Your task to perform on an android device: My wife told me that meditating while listening to sleep sounds seems good and has a good and relaxing impact on us. So play the Sleep Meditation: Awaken to a Clean Slate sound in the Insight Timer app.
Image 1: 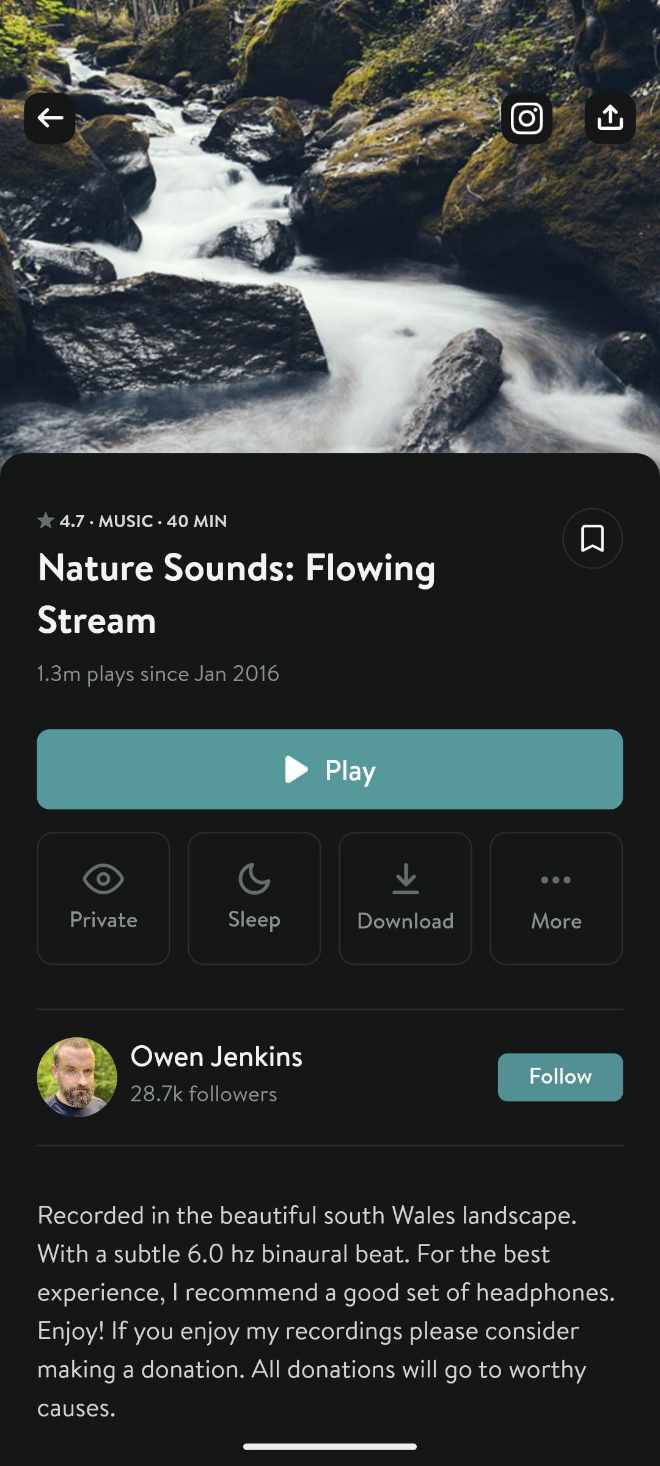
Go back to the previous page to view the search option.
Step 1: press back button
Image 2: 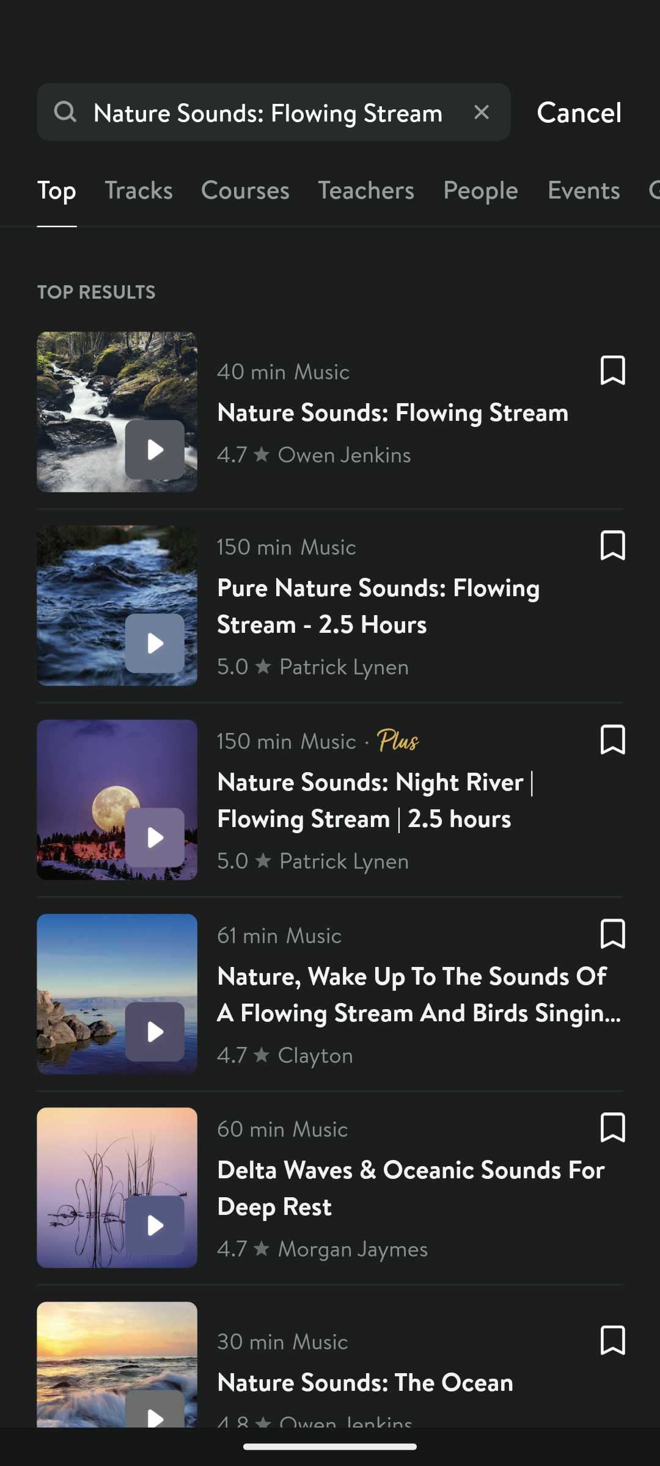
Click on the cross icon of the search bar to clear the search bar.
Step 2: click (482, 112)
Image 3: 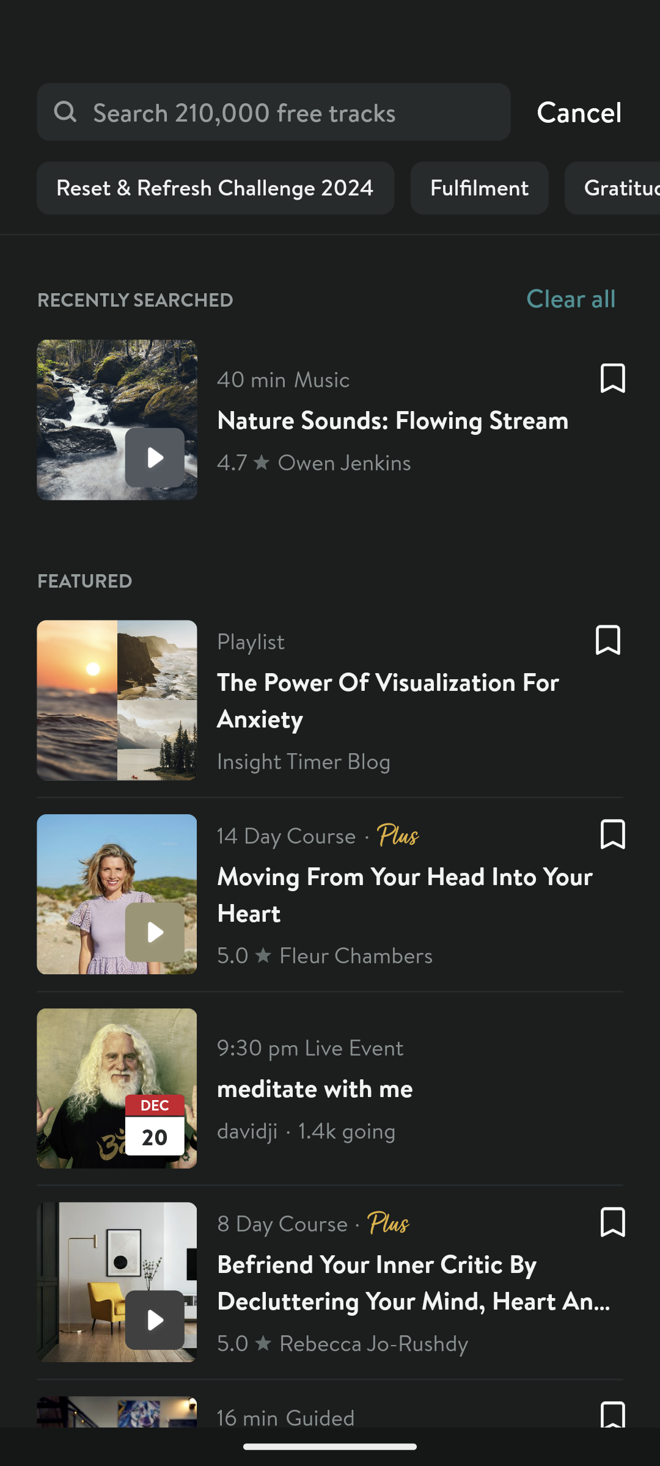
Click on the search bar to search for the sound.
Step 3: click (302, 111)
Image 4: 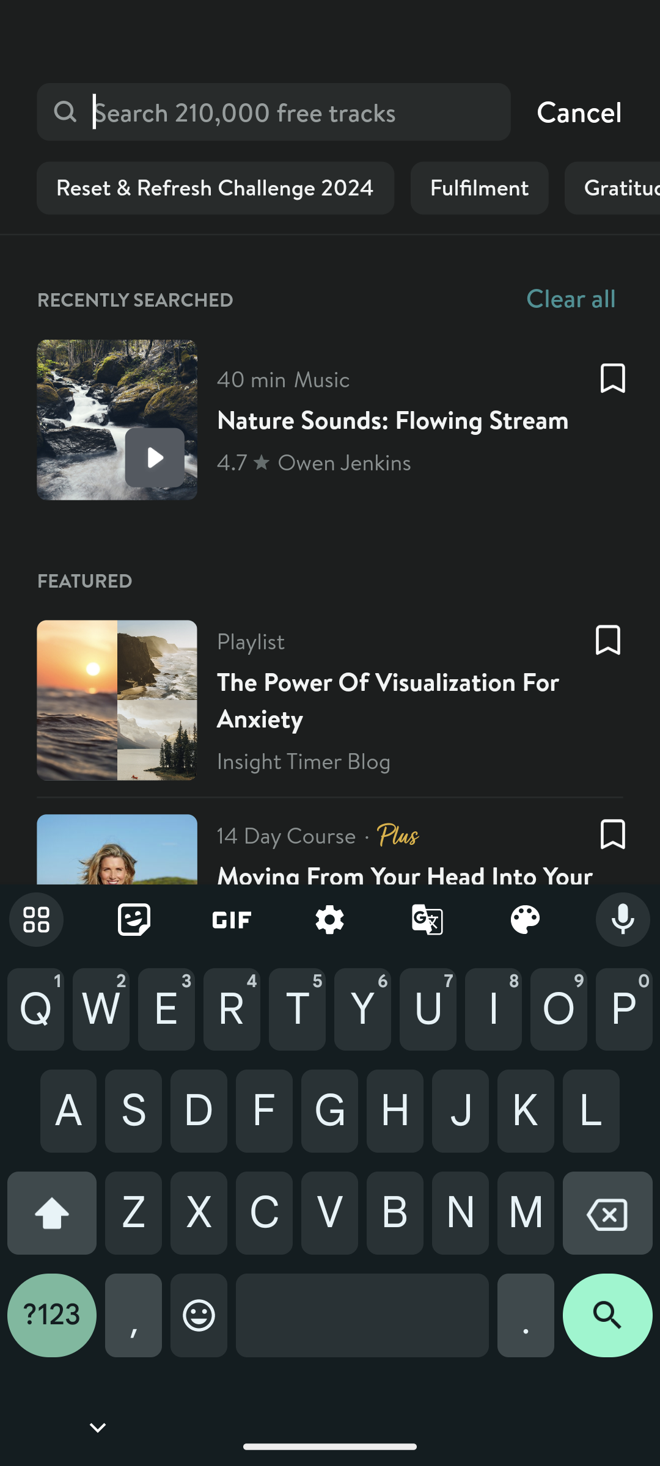
Type Sleep Meditation: Awaken to a Clean Slate in the search bar to search for the sound.
Step 4: type "Sleep Meditation: Awaken to a Clean Slate"
Image 5: 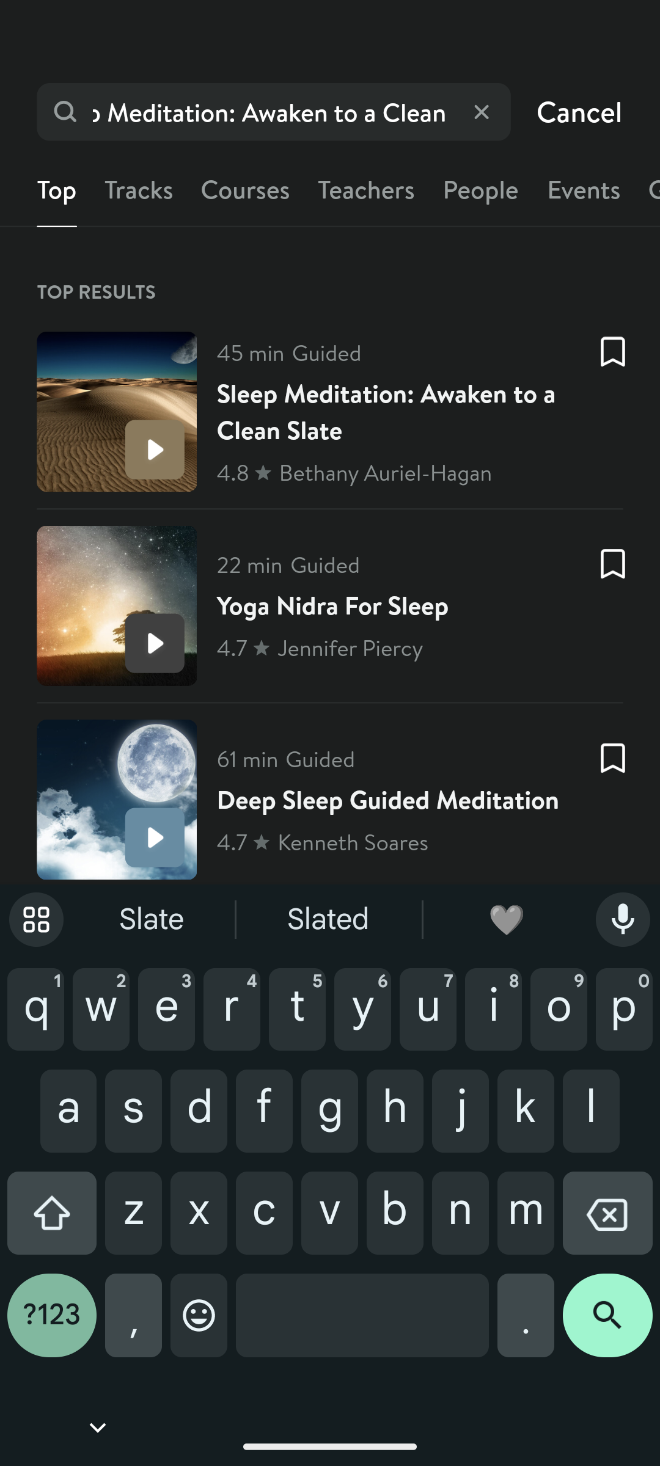
Click on the Sleep Meditation: Awaken to a Clean Slate to play this sound.
Step 5: click (330, 412)
Image 6: 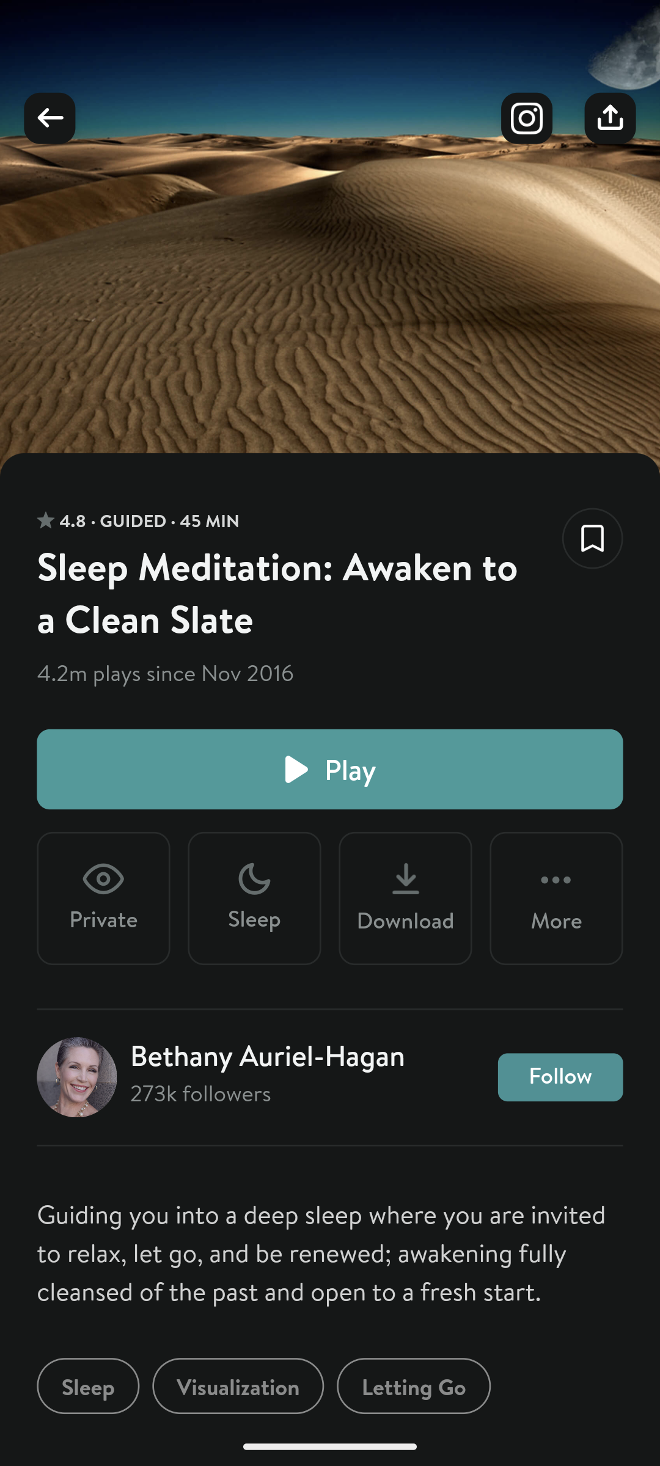
Click on the play button to play this sound.
Step 6: click (329, 769)